Your task to perform on an android device: I want to plan my itinerary in the KAYAK app, so save the Mercure Hotel Berlin City for my stay and also save a flight from Stuttgart to Berlin city to make a well planned trip
Image 0: 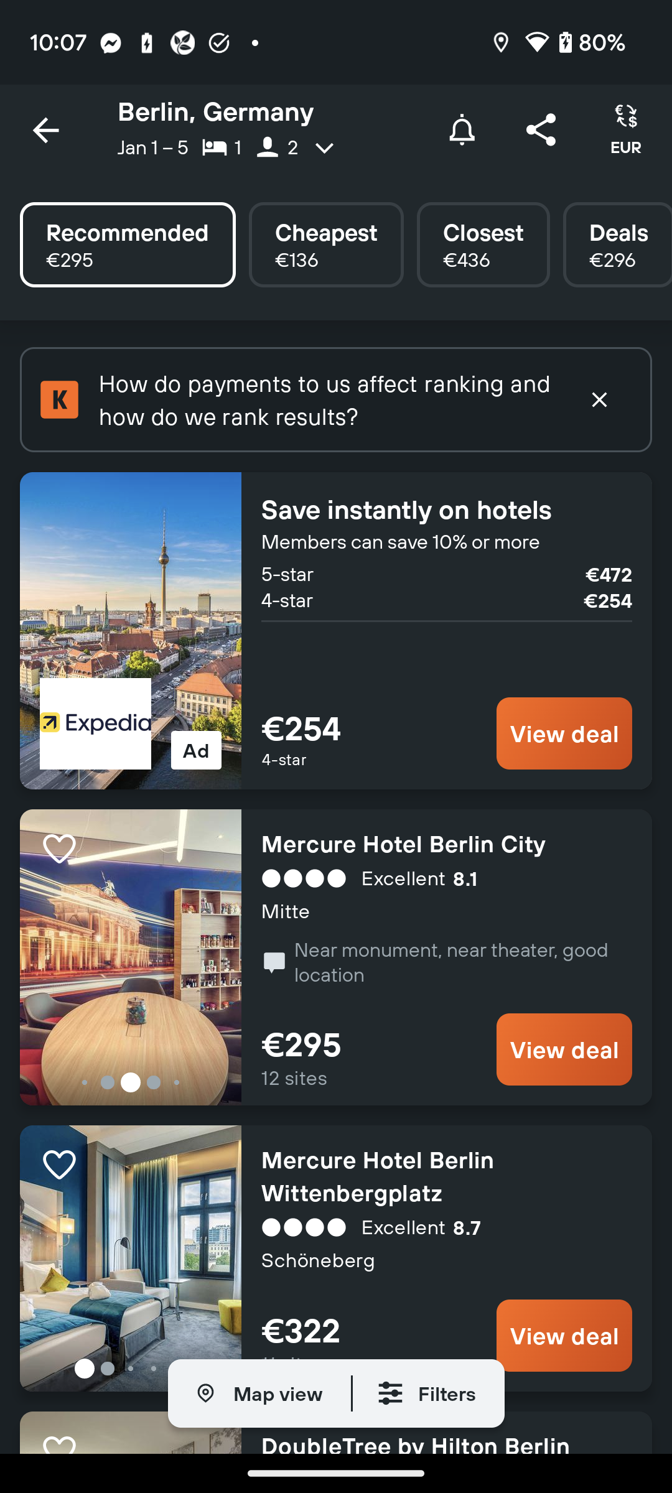
Click on the Mercure Hotel Berlin City to view the save option of this hotel.
Step 0: click (447, 844)
Image 1: 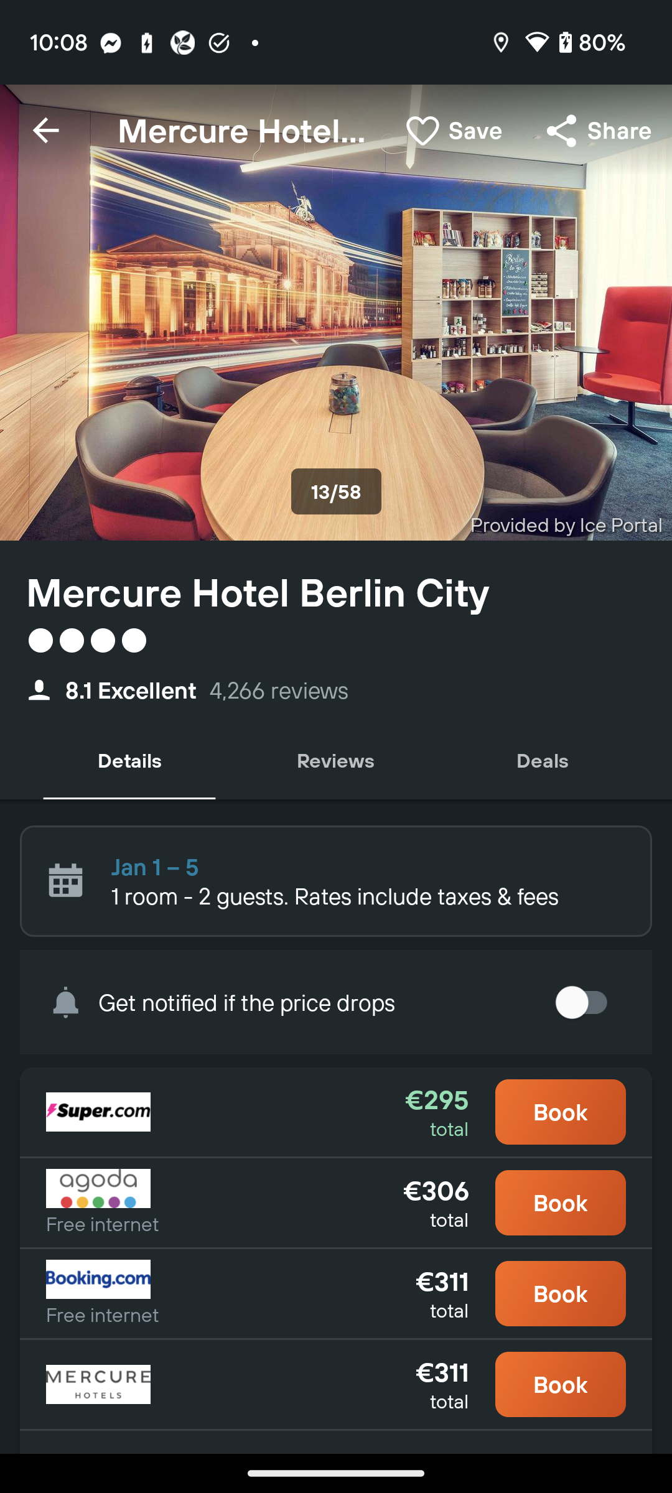
Click on the Save option at the top of the screen to save this hotel for my Berlin trip.
Step 1: click (452, 130)
Image 2: 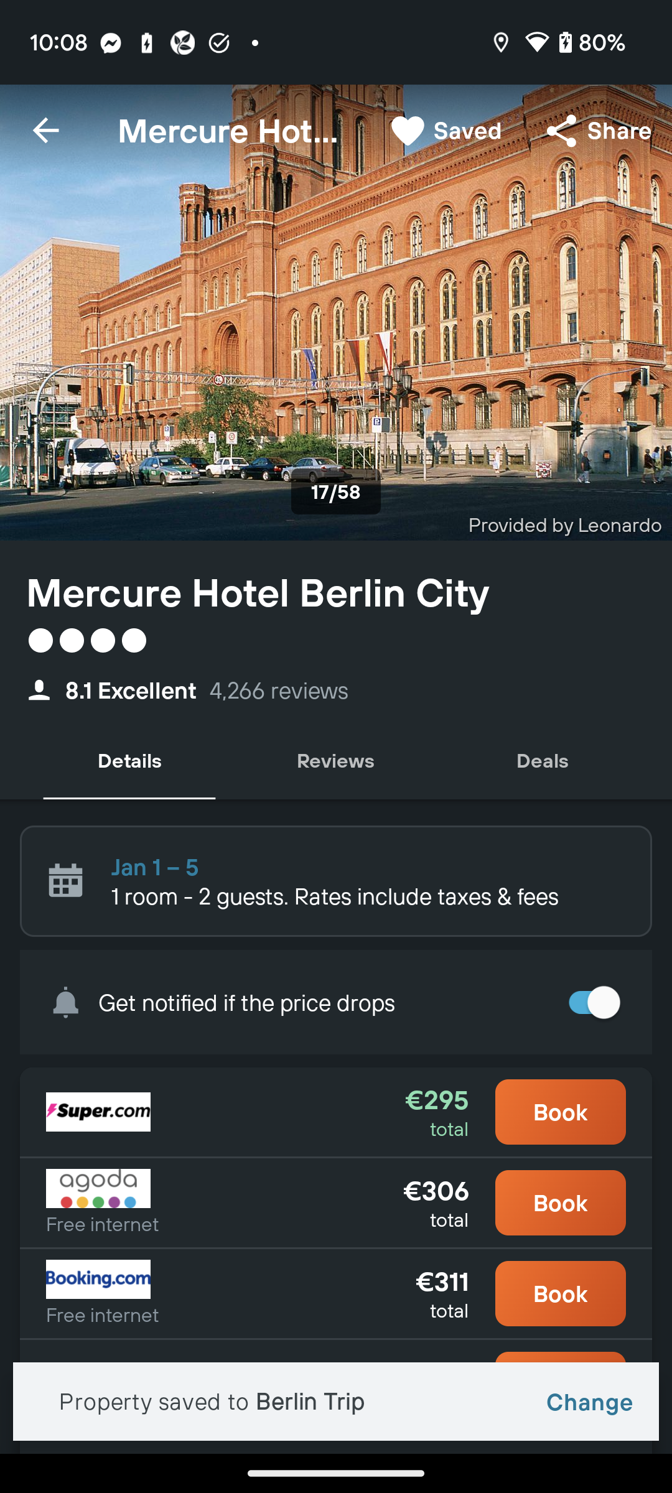
Go back to the previous page to save a flight for my Berlin trip.
Step 2: press back button
Image 3: 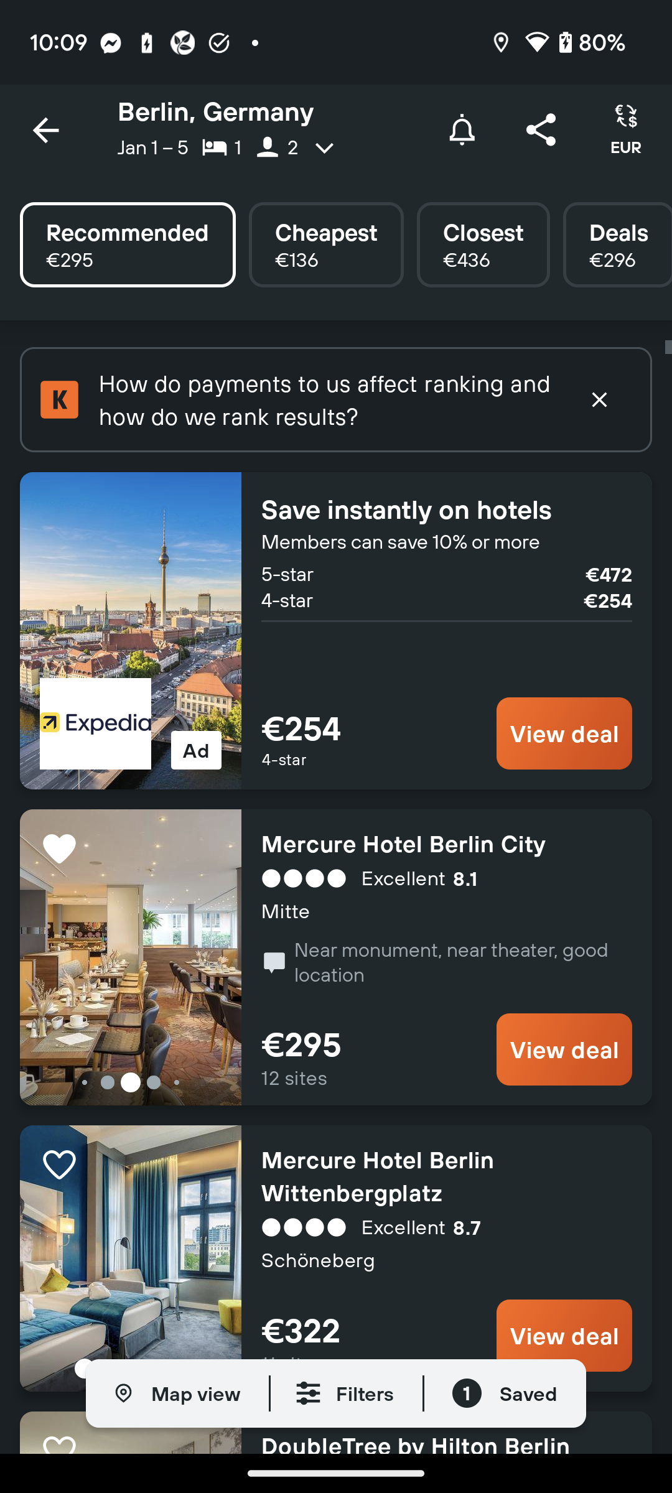
Go back to the previous page to save a flight for my Berlin trip.
Step 3: press back button
Image 4: 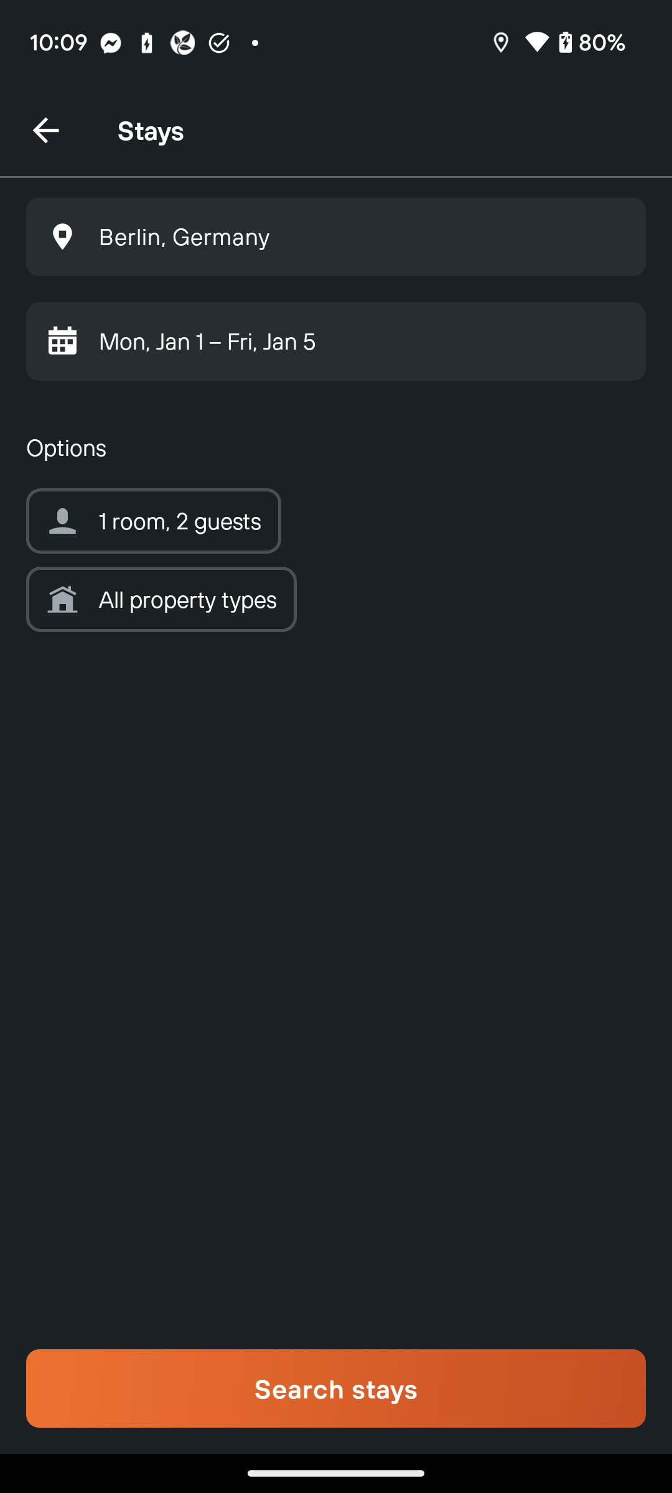
Go back to the previous page to save a flight for my Berlin trip.
Step 4: press back button
Image 5: 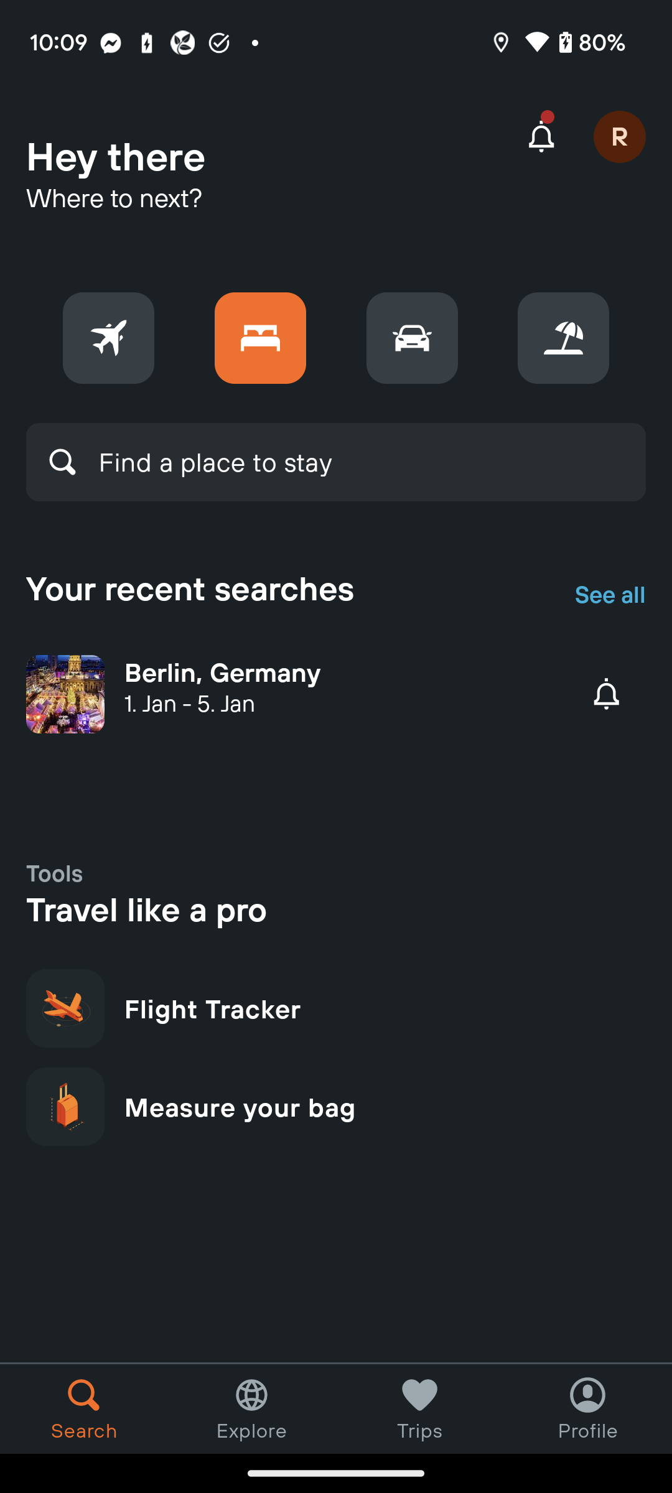
Click on the flight tab to view the flight.
Step 5: click (109, 338)
Image 6: 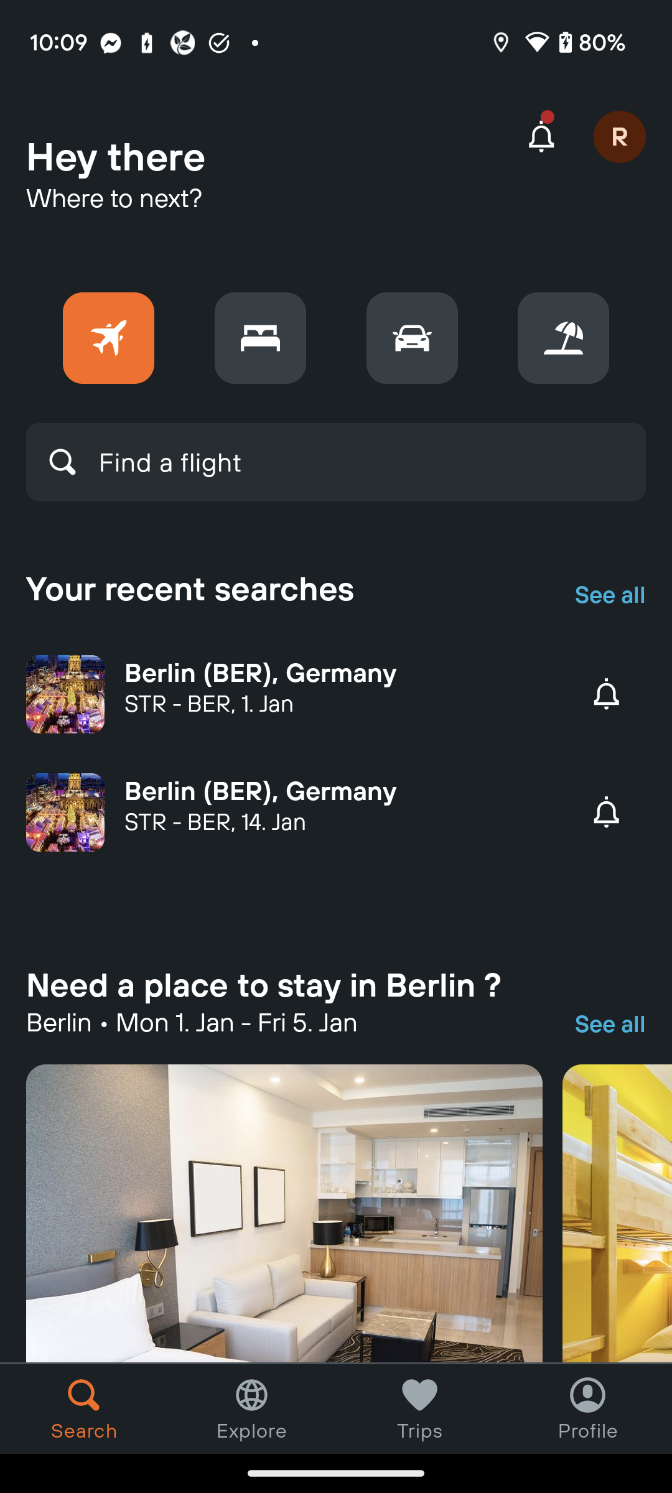
Click on the first searched flight option to view the flights.
Step 6: click (346, 672)
Image 7: 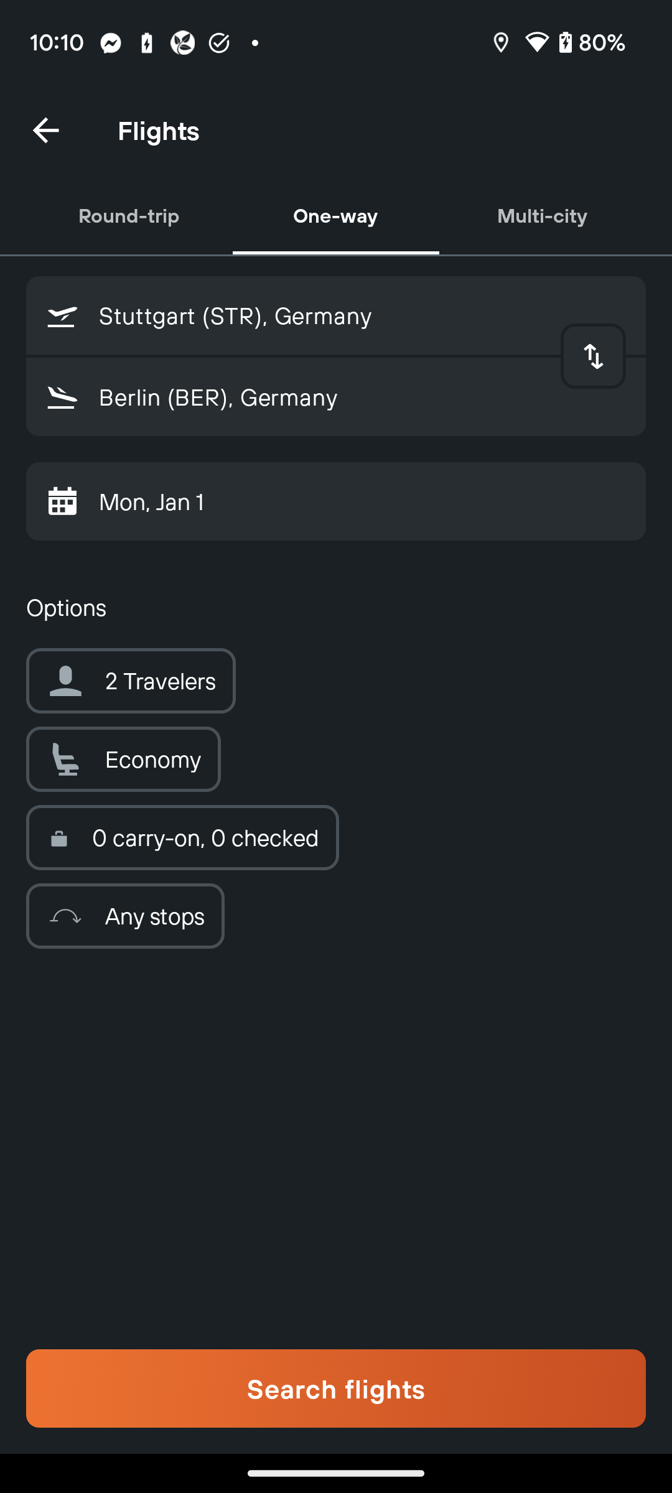
Click on the Search flights button to search for the flight.
Step 7: click (336, 1388)
Image 8: 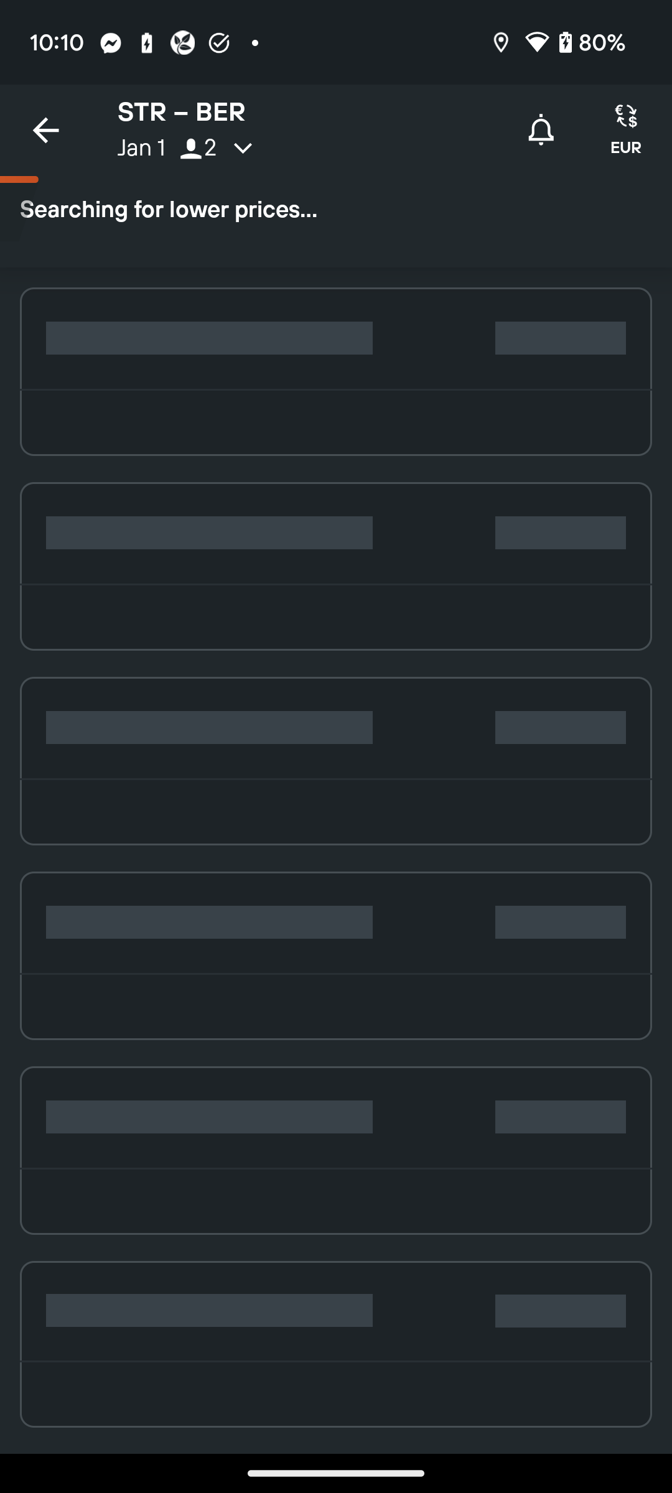
Click on the Search flights button to search for the flight.
Step 8: wait
Image 9: 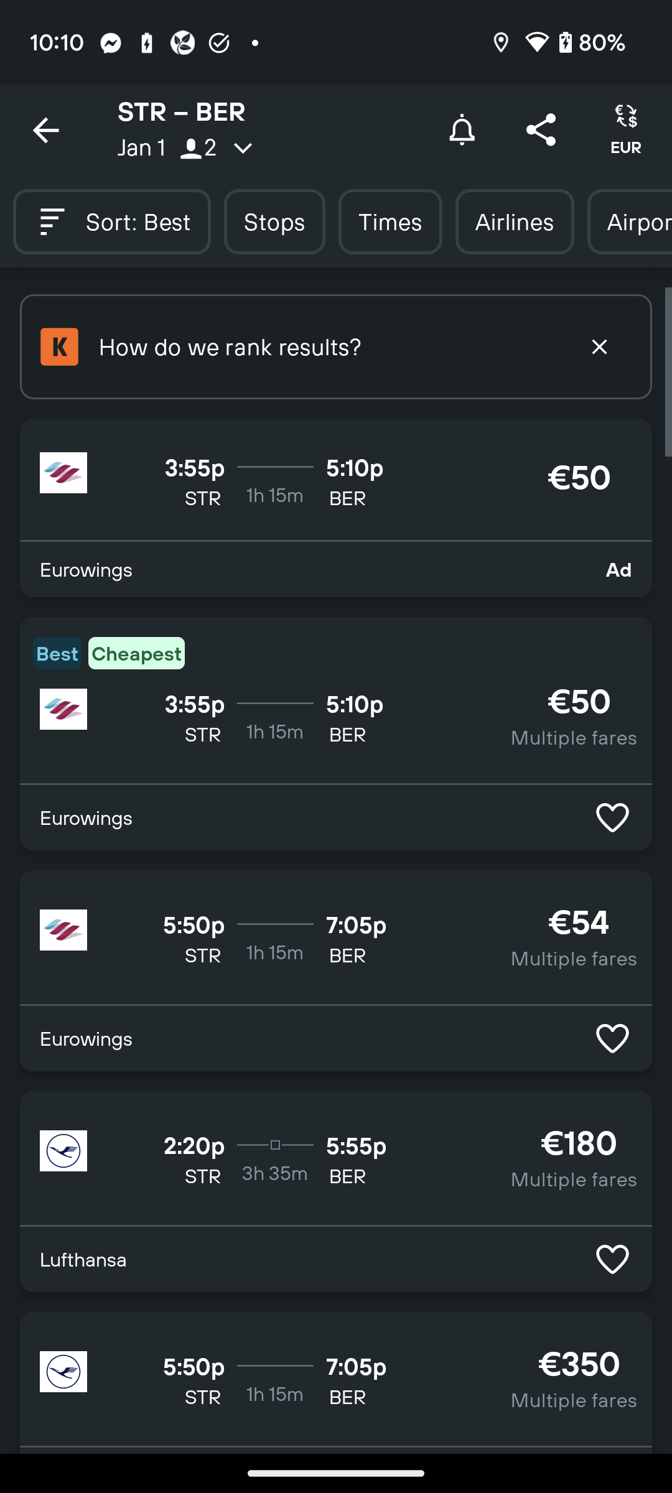
Click on the heart icon of Cheapest flight of Eurowings to save this flight for my Berlin trip.
Step 9: click (612, 817)
Image 10: 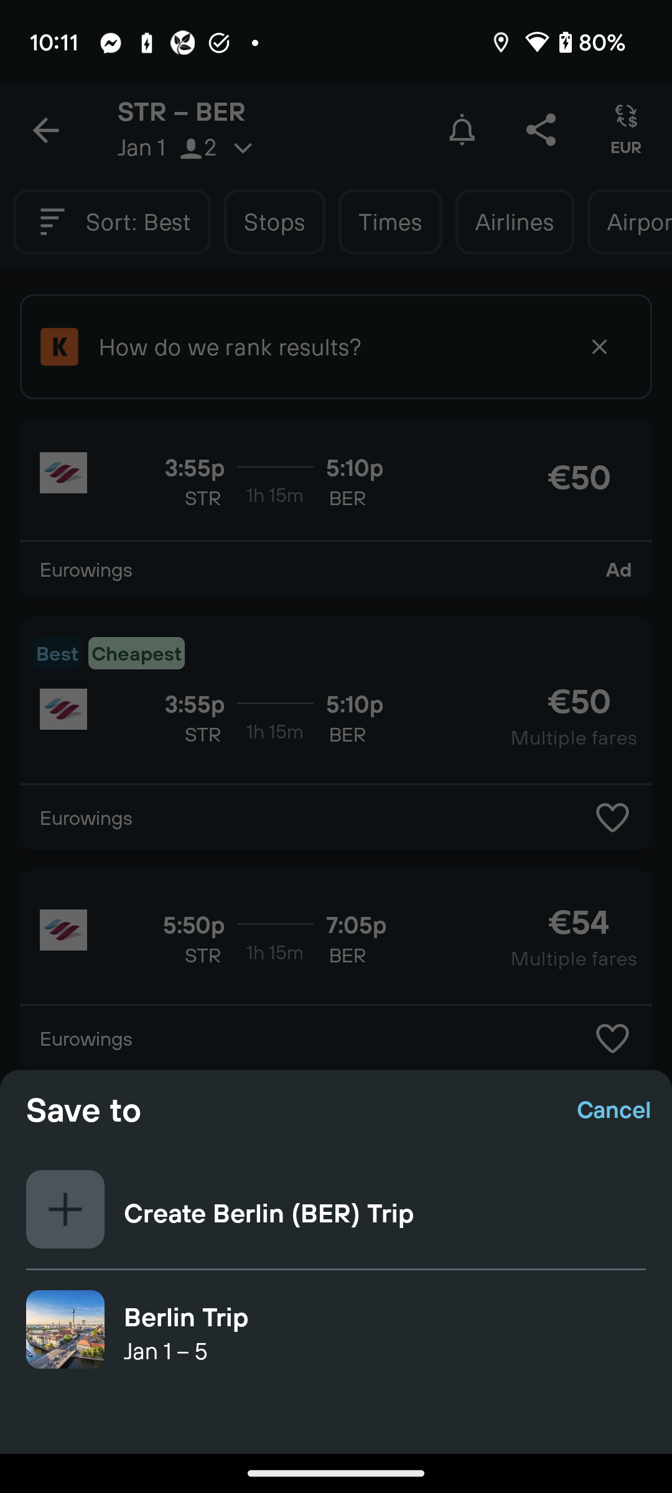
Click on the Berlin trip to save this flight in the Berlin trip option..
Step 10: click (385, 1316)